Your task to perform on an android device: Add the Social Hub Berlin hotel to my itinerary for the Berlin trip on the momondo app.
Image 0: 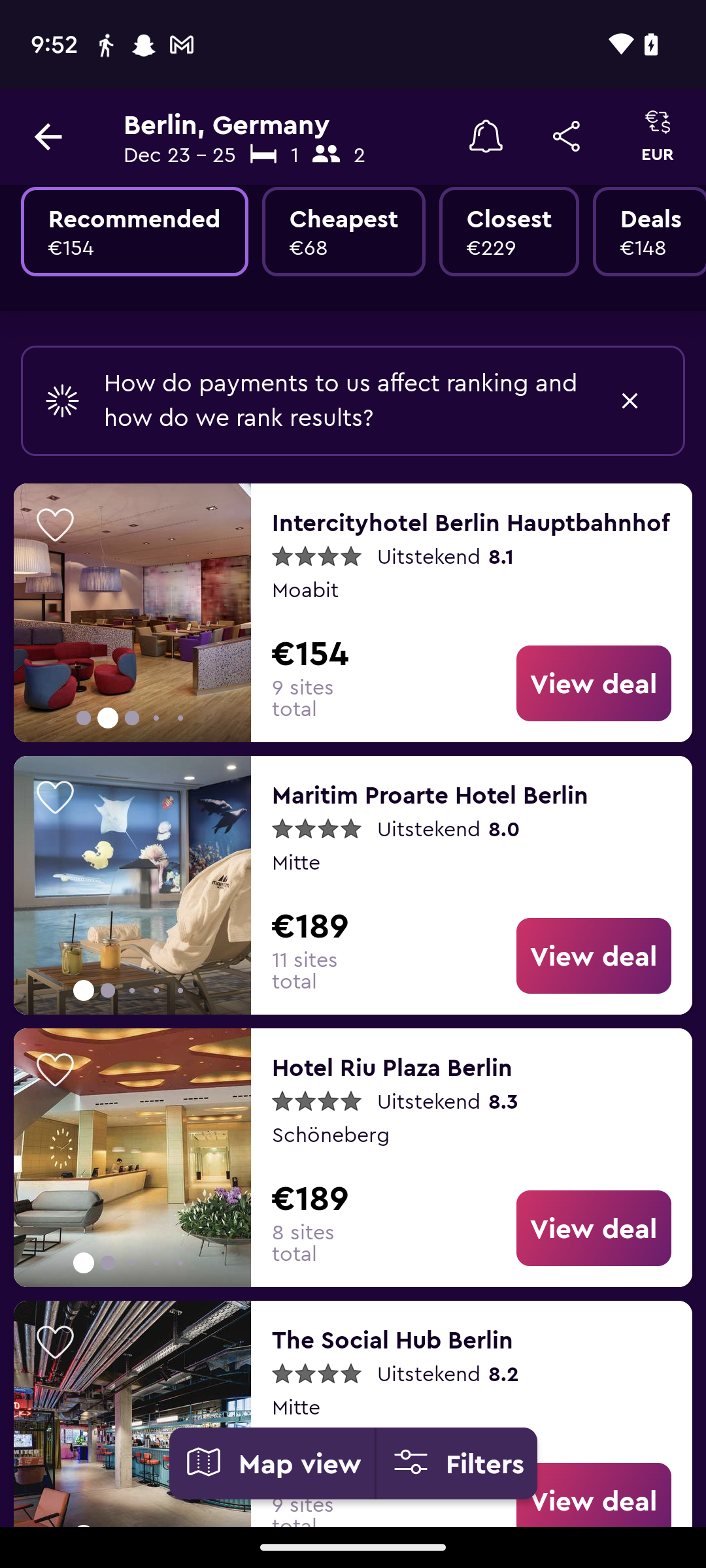
Click on the The Social Hub Berlin.
Step 0: click (471, 1341)
Image 1: 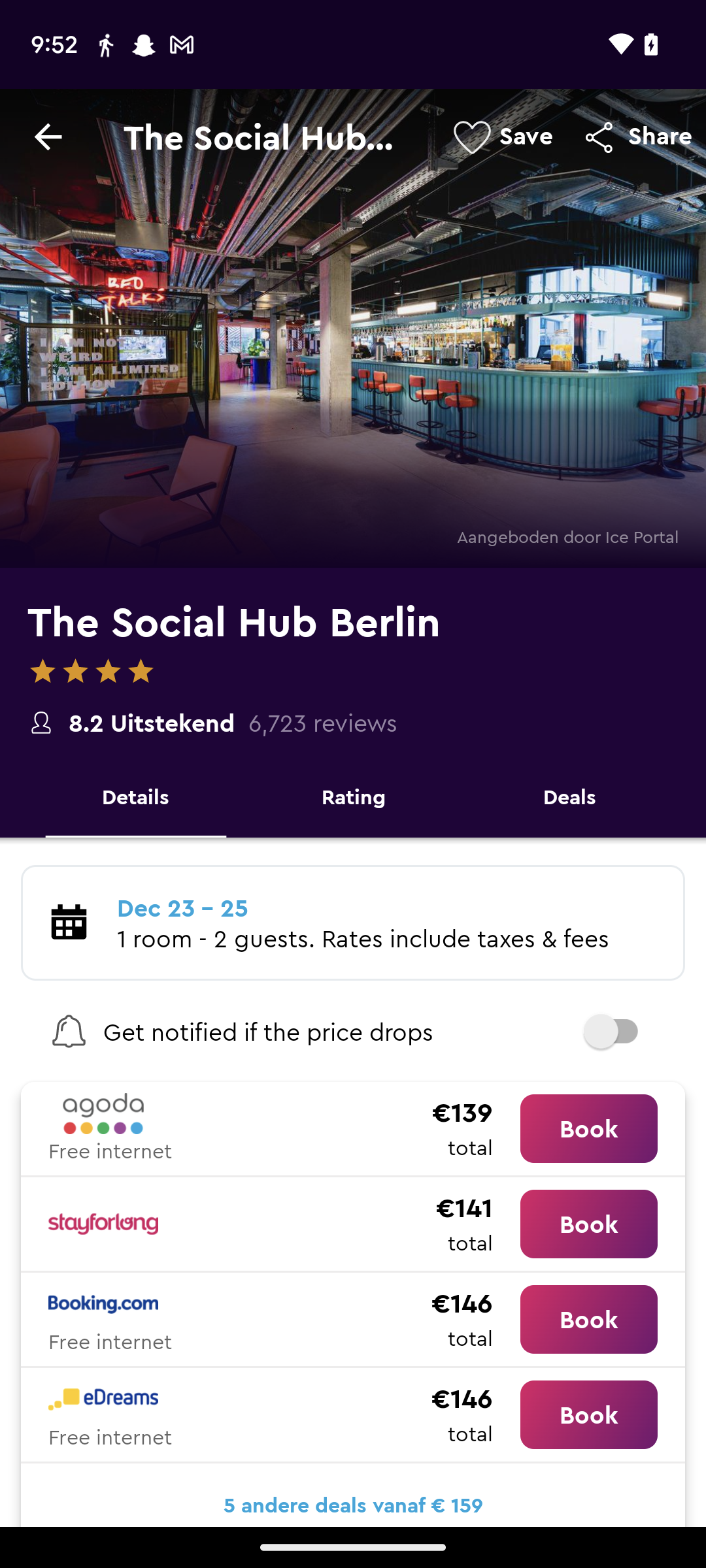
Click on the Save icon at the top of the screen.
Step 1: click (502, 137)
Image 2: 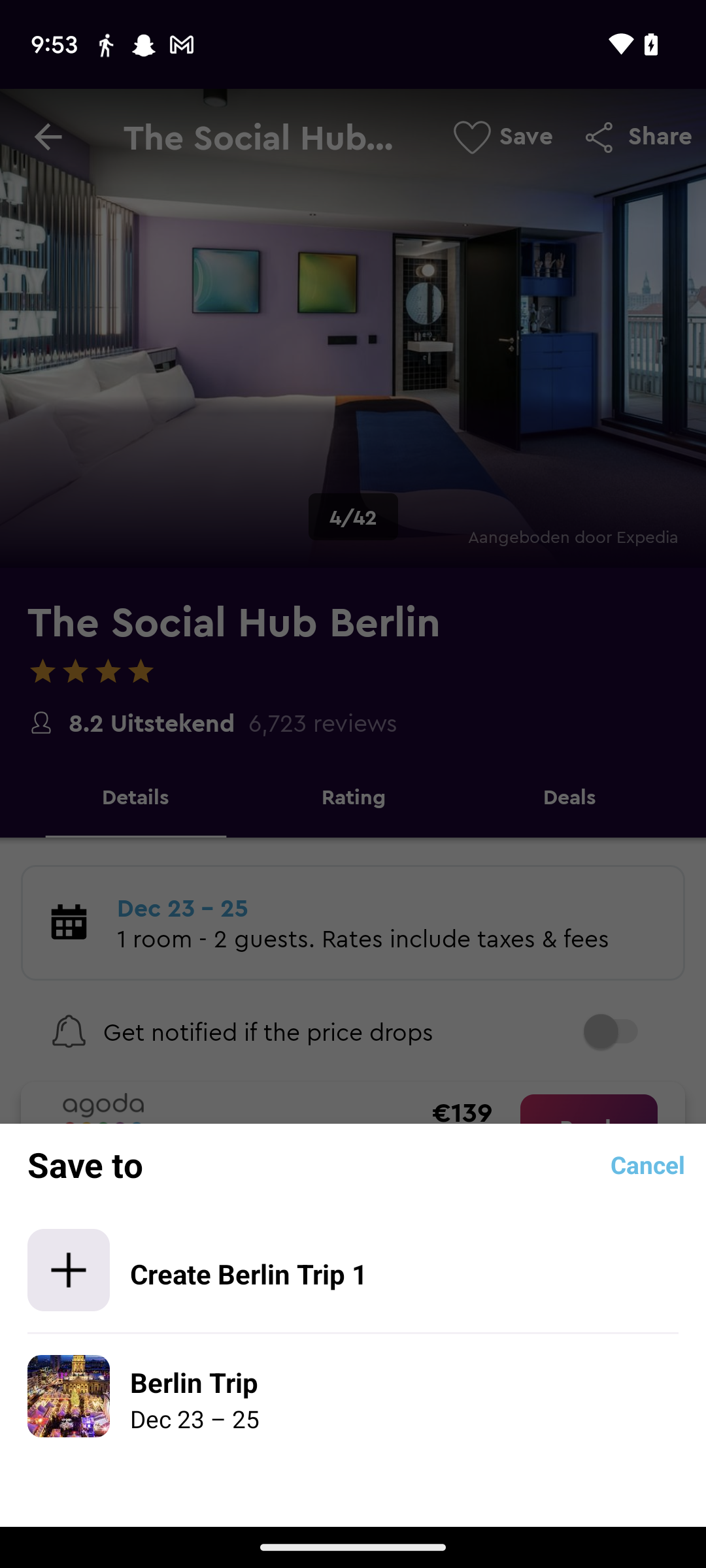
Click on Berlin Trip.
Step 2: click (404, 1382)